Your task to perform on an android device: Please reset the current stopwatch as it is no longer relevant to me.
Image 0: 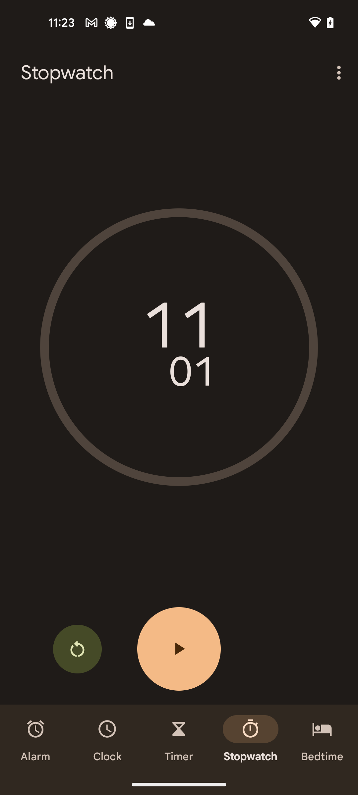
Tap on the reset button
Step 0: click (77, 649)